Your task to perform on an android device: Use the Shopclues app to view the Product details of the Men's Black Running Sports Shoes.
Image 0: 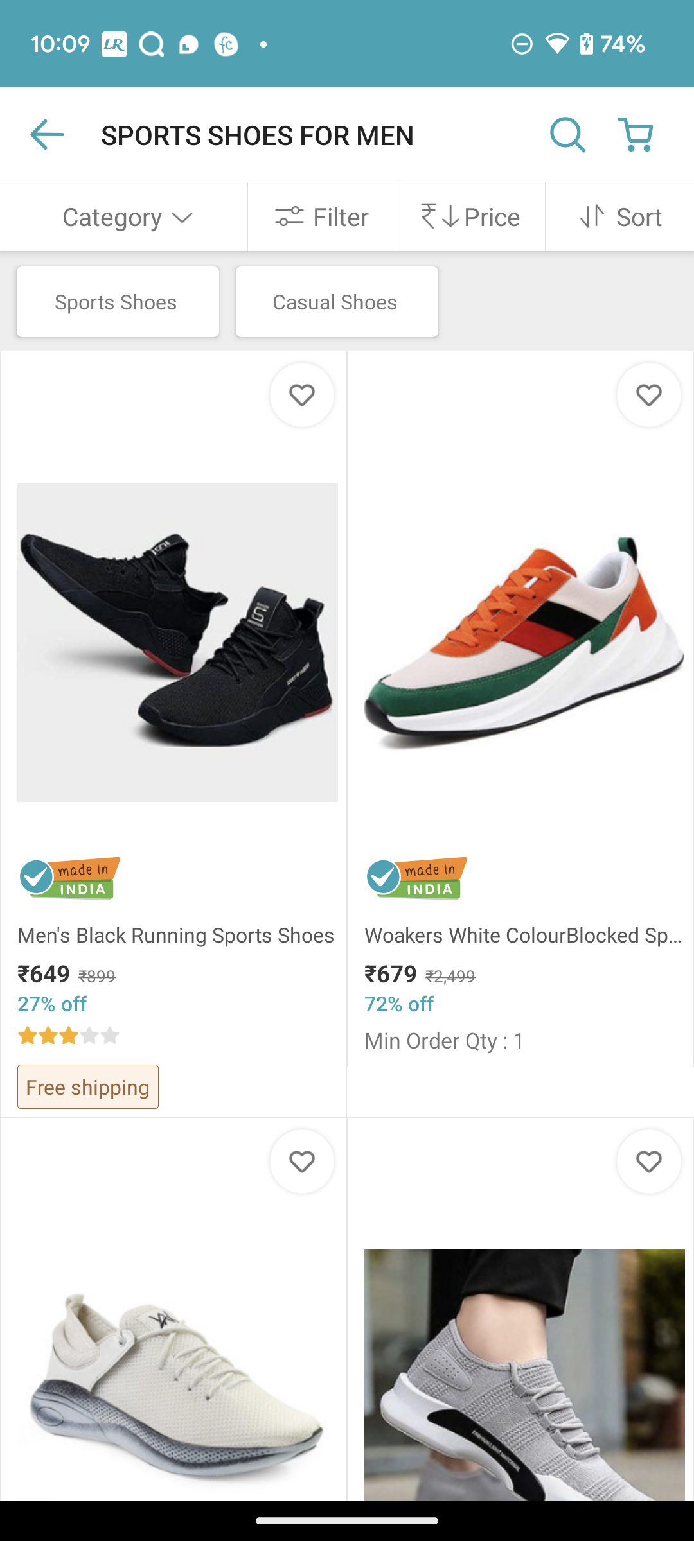
Click on Men's Black Running Sports Shoes
Step 0: click (177, 643)
Image 1: 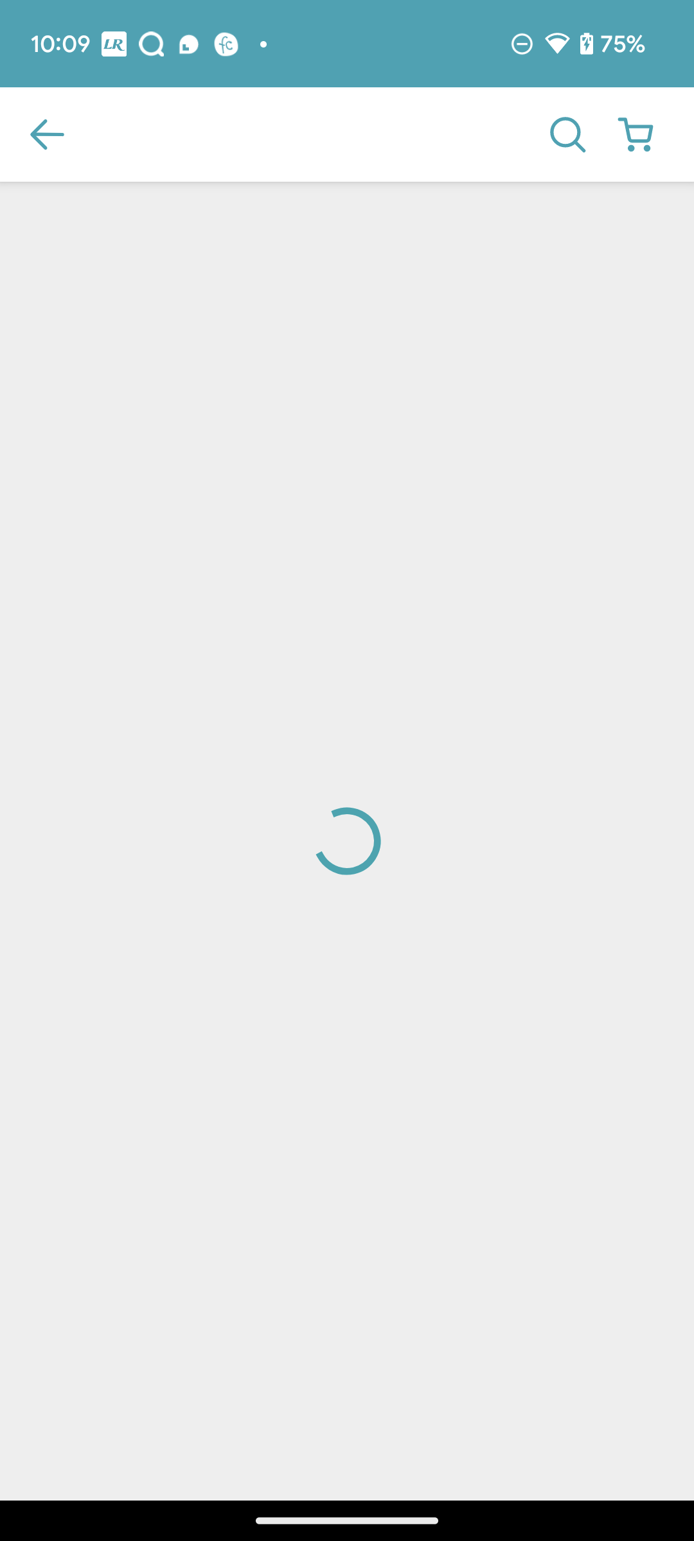
Click on Men's Black Running Sports Shoes
Step 1: wait
Image 2: 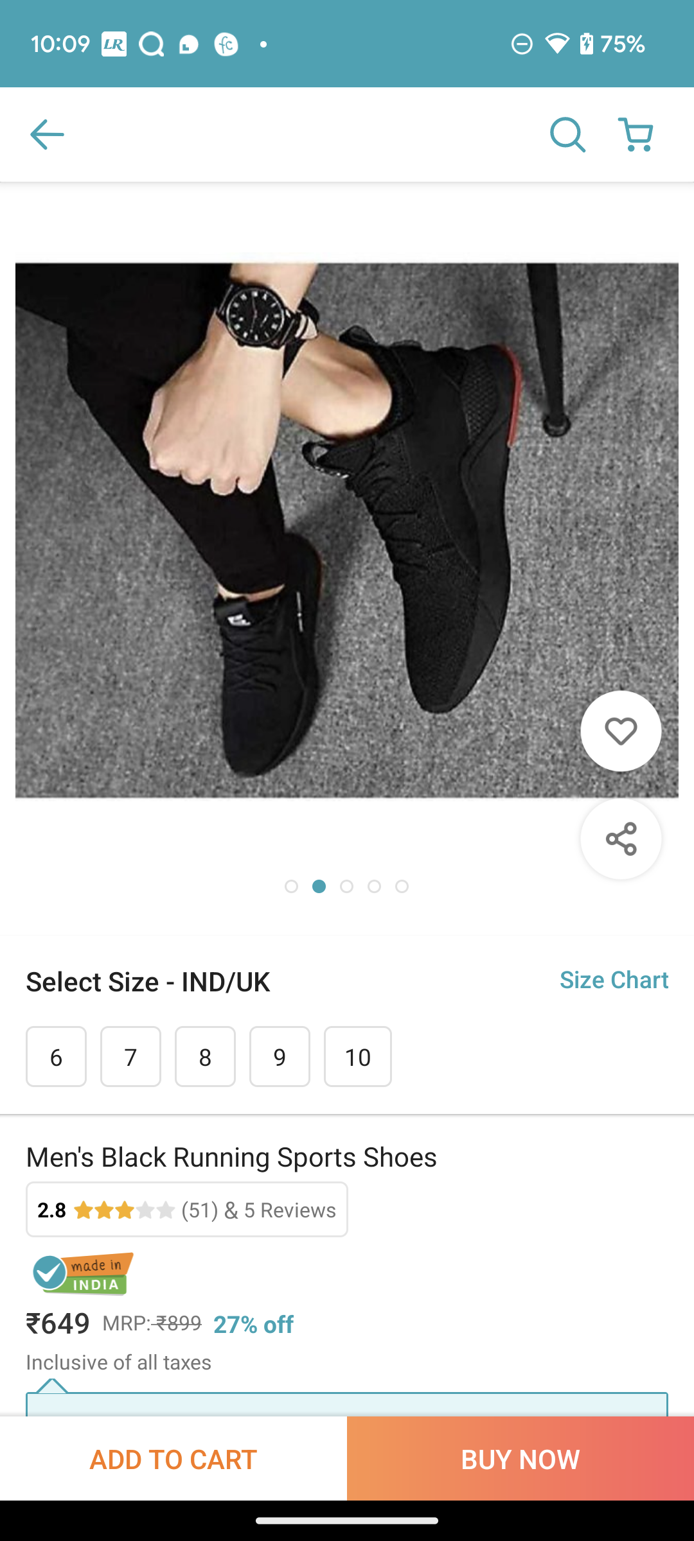
Swipe up for details
Step 2: scroll down
Image 3: 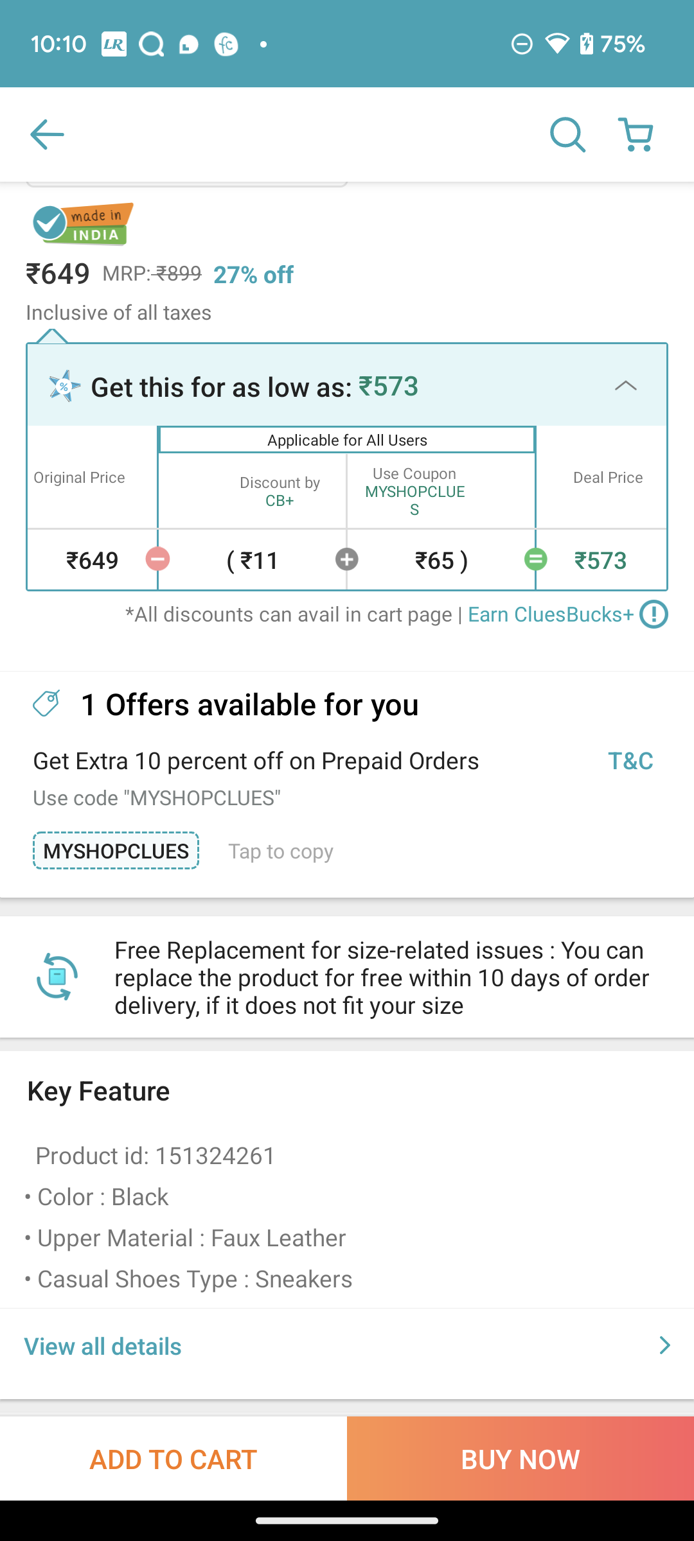
Click on View all details
Step 3: click (347, 1345)